Your task to perform on an android device: Set a goal of 1 week to finish the learning
Image 0: 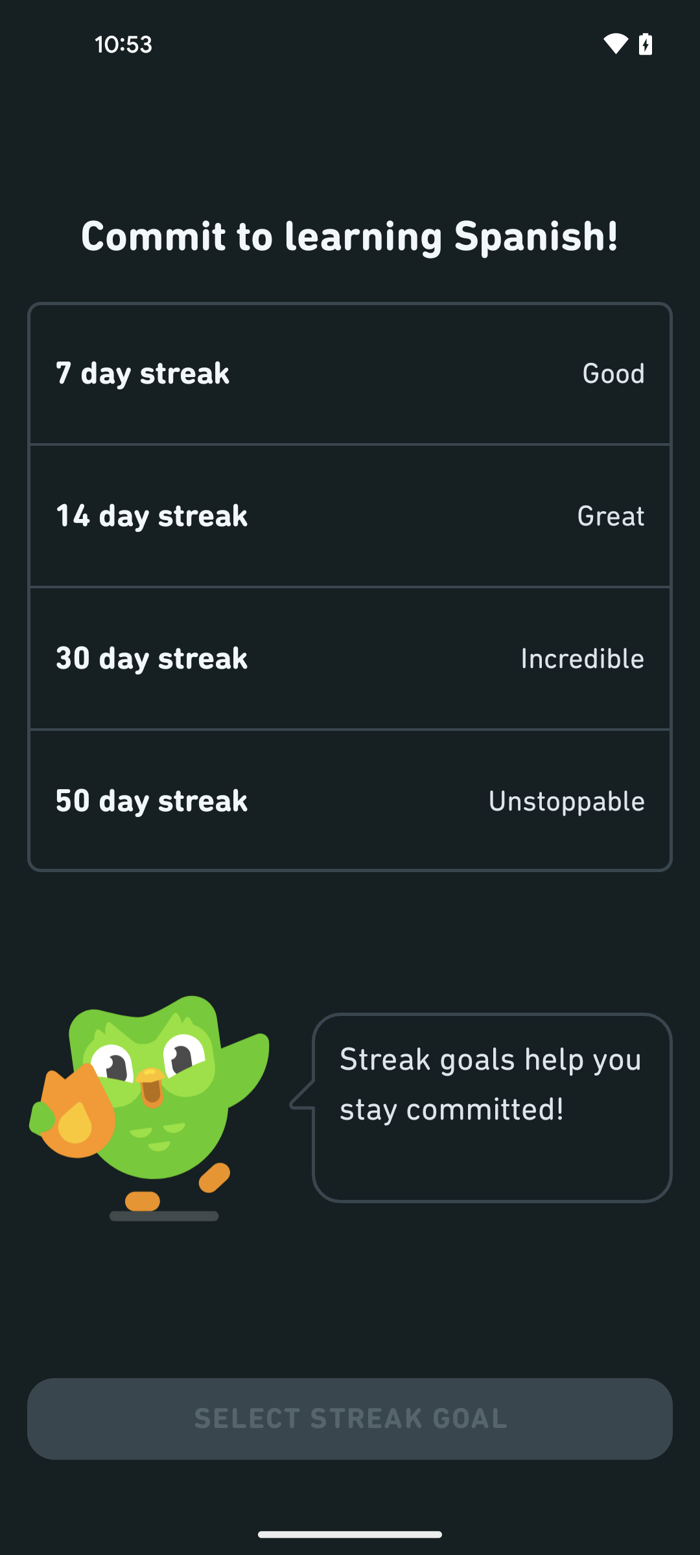
Tap on the 7 day streak
Step 0: click (350, 373)
Image 1: 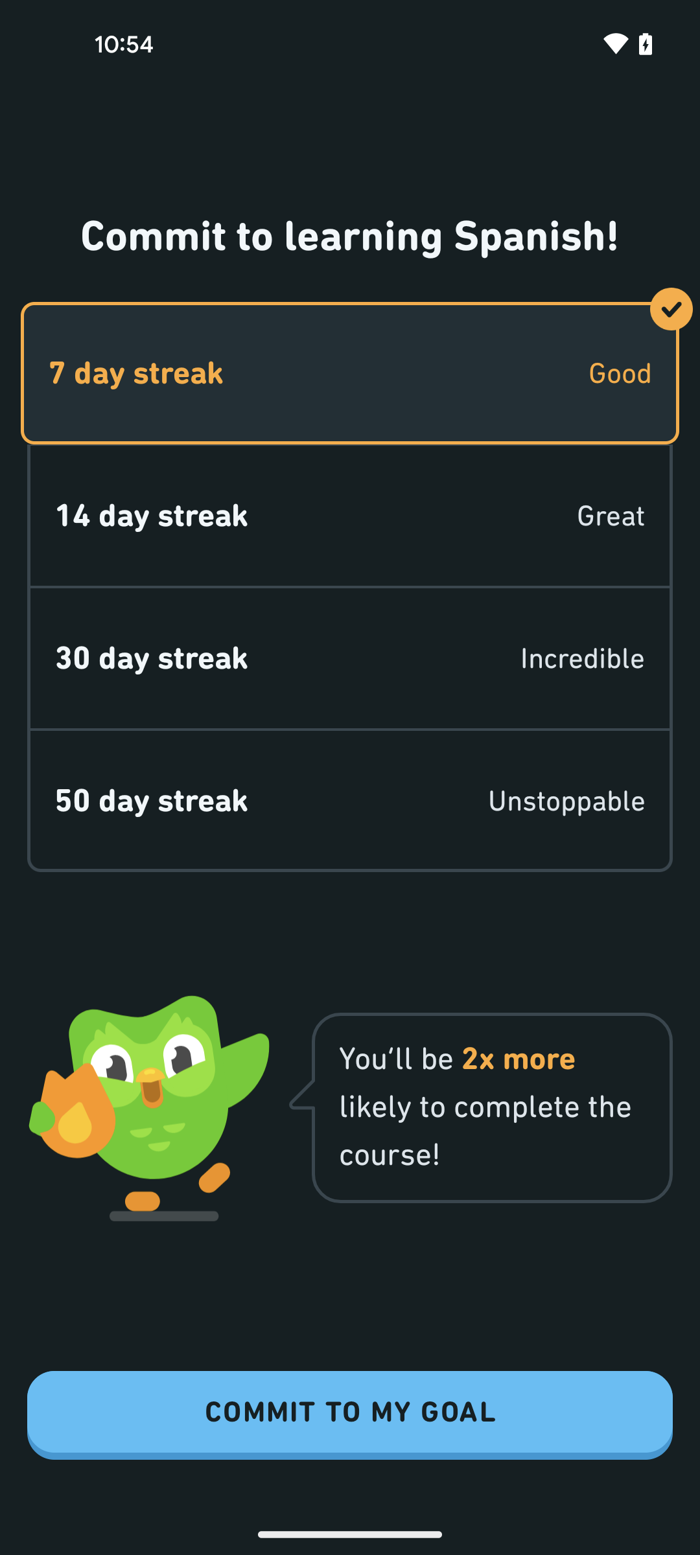
Tap on the commit to my goal button
Step 1: click (350, 1415)
Image 2: 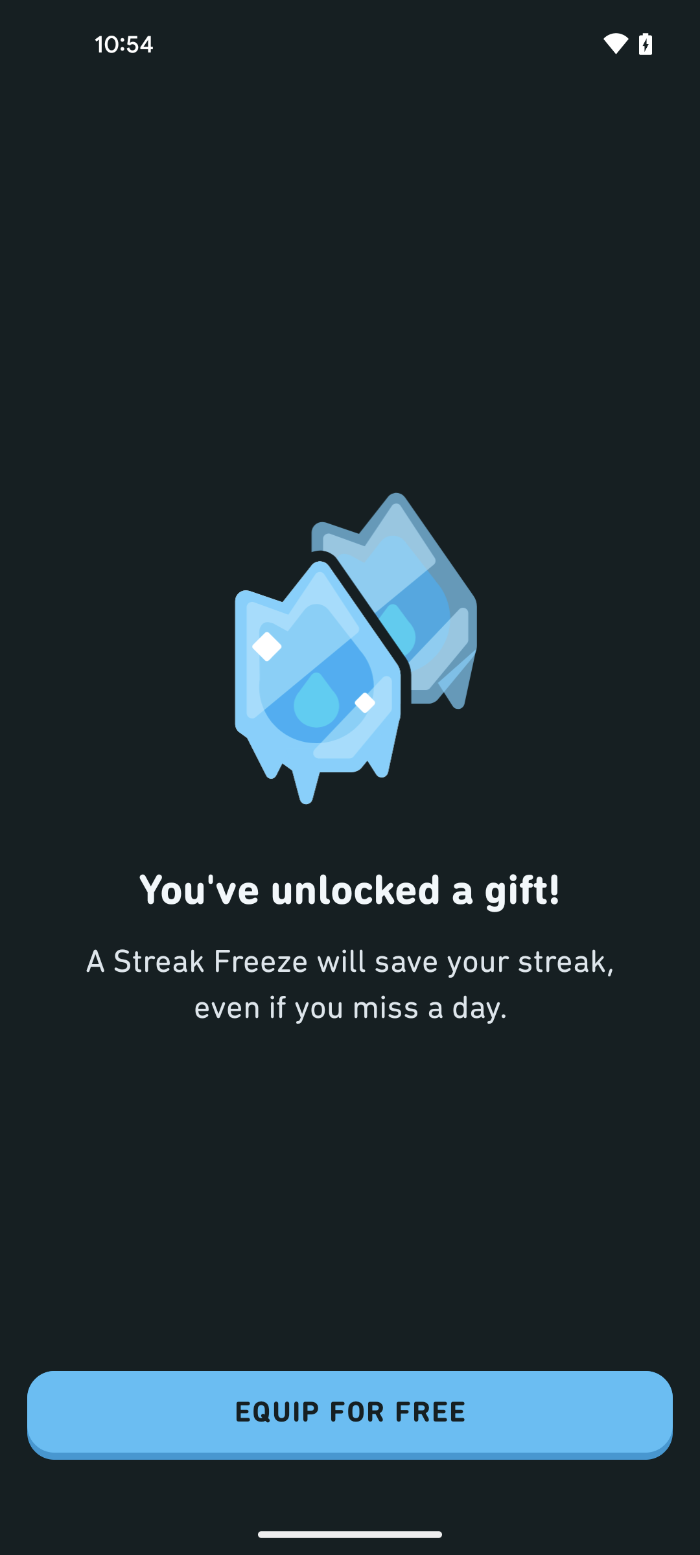
Tap on the equip for free button
Step 2: click (350, 1415)
Image 3: 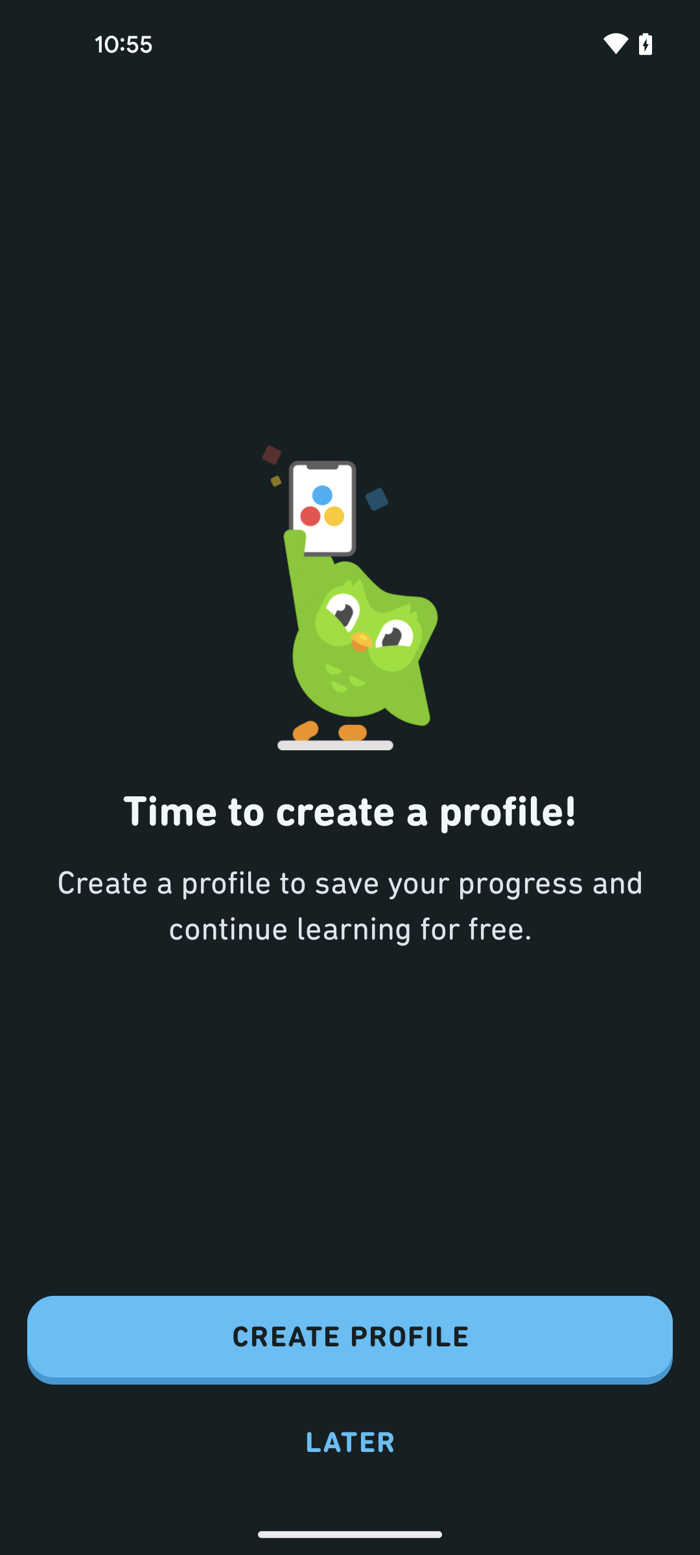
Tap on the later button
Step 3: click (350, 1442)
Image 4: 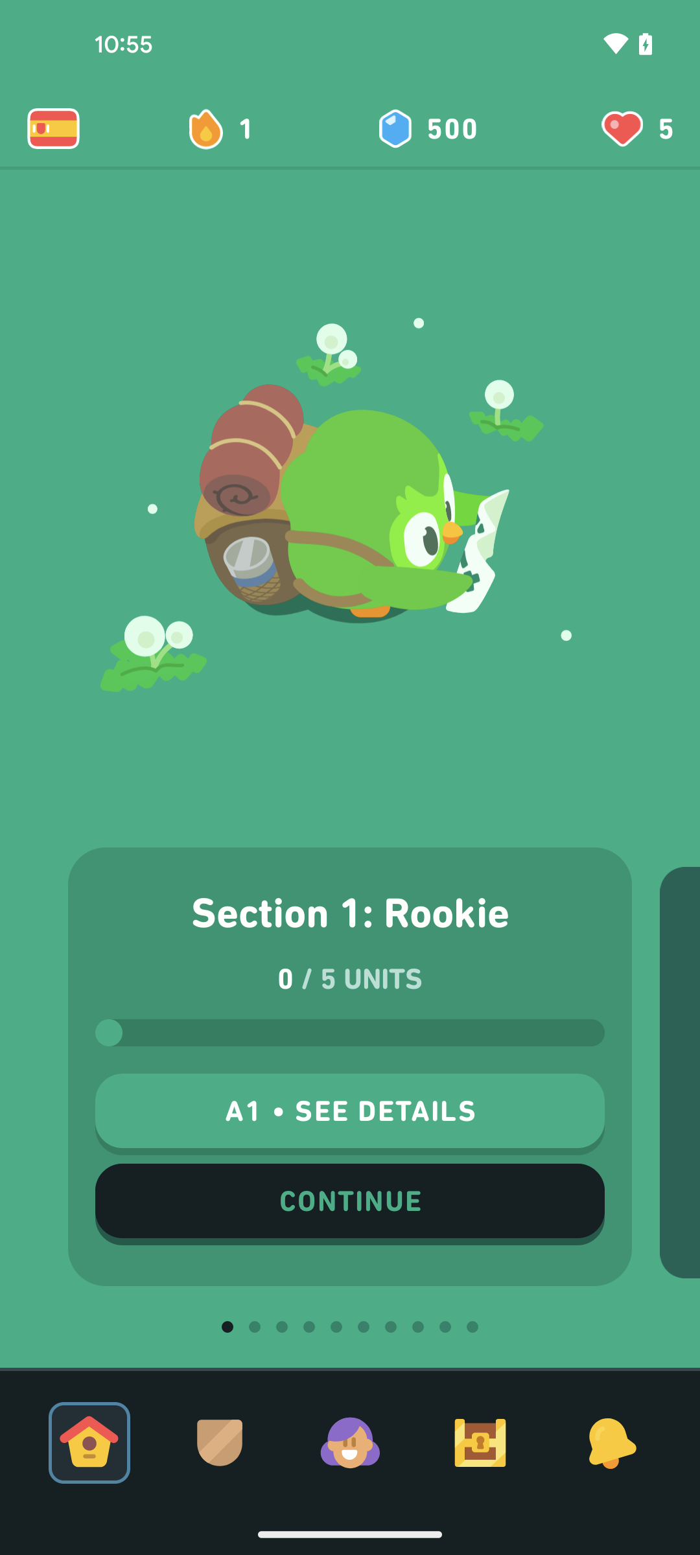
Tap on the day 1 streak icon
Step 4: click (229, 129)
Image 5: 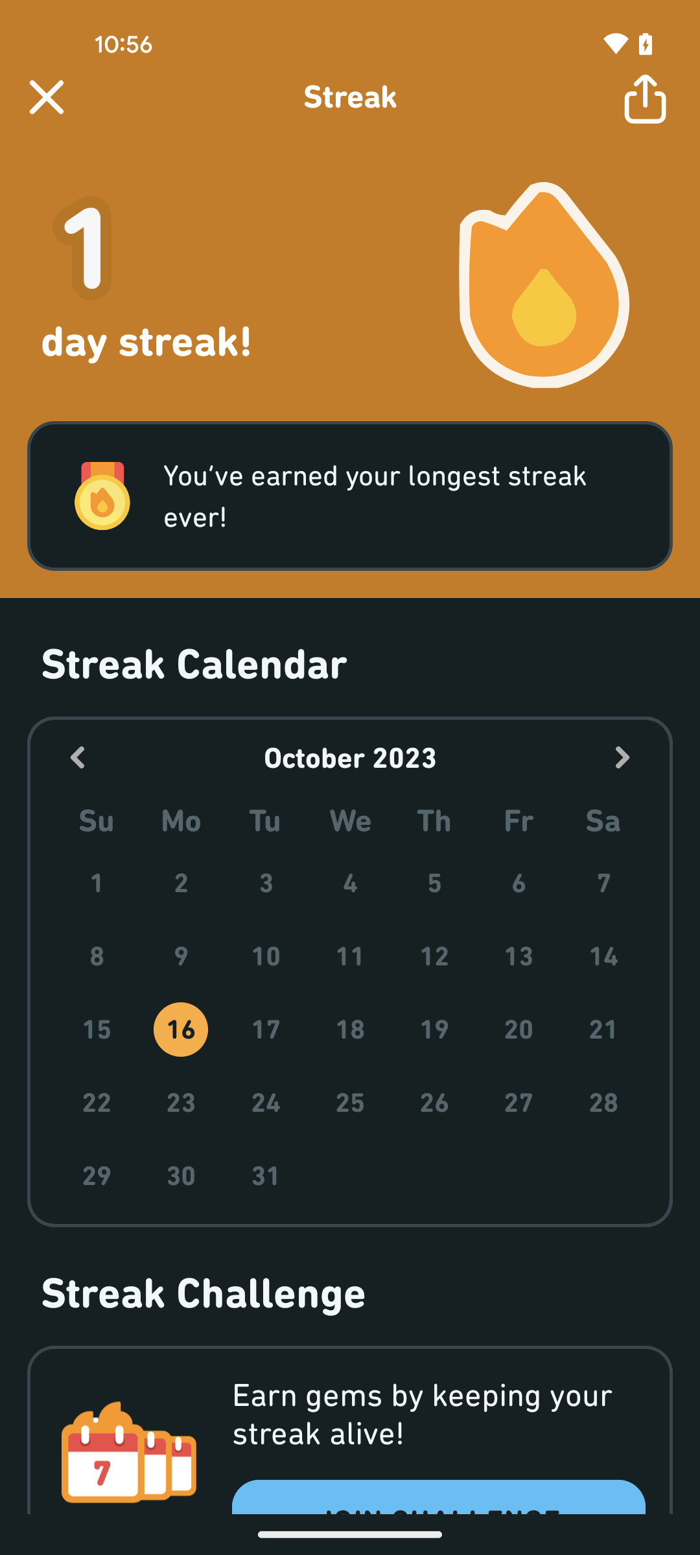
Swipe up to view join challenge 
Step 5: scroll down
Image 6: 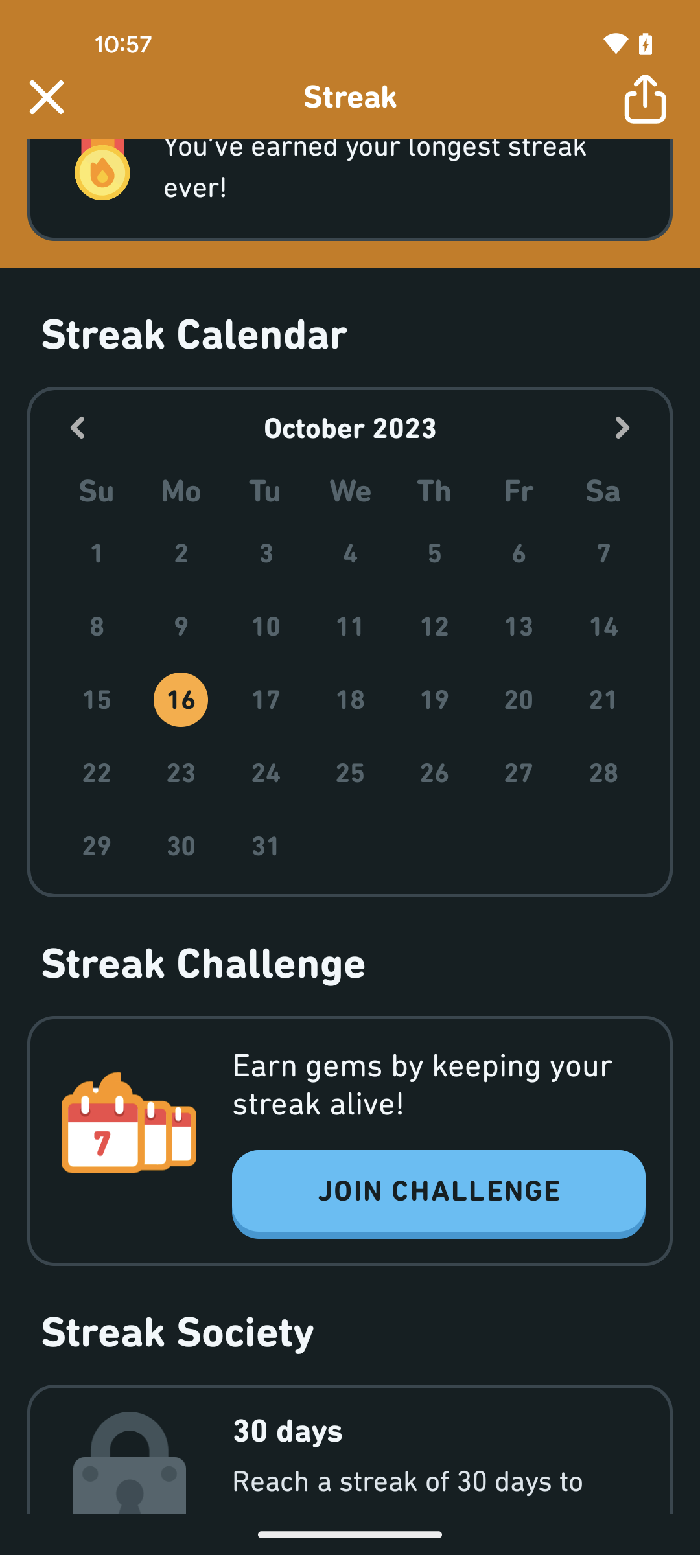
Tap on the join challenge button
Step 6: click (438, 1194)
Image 7: 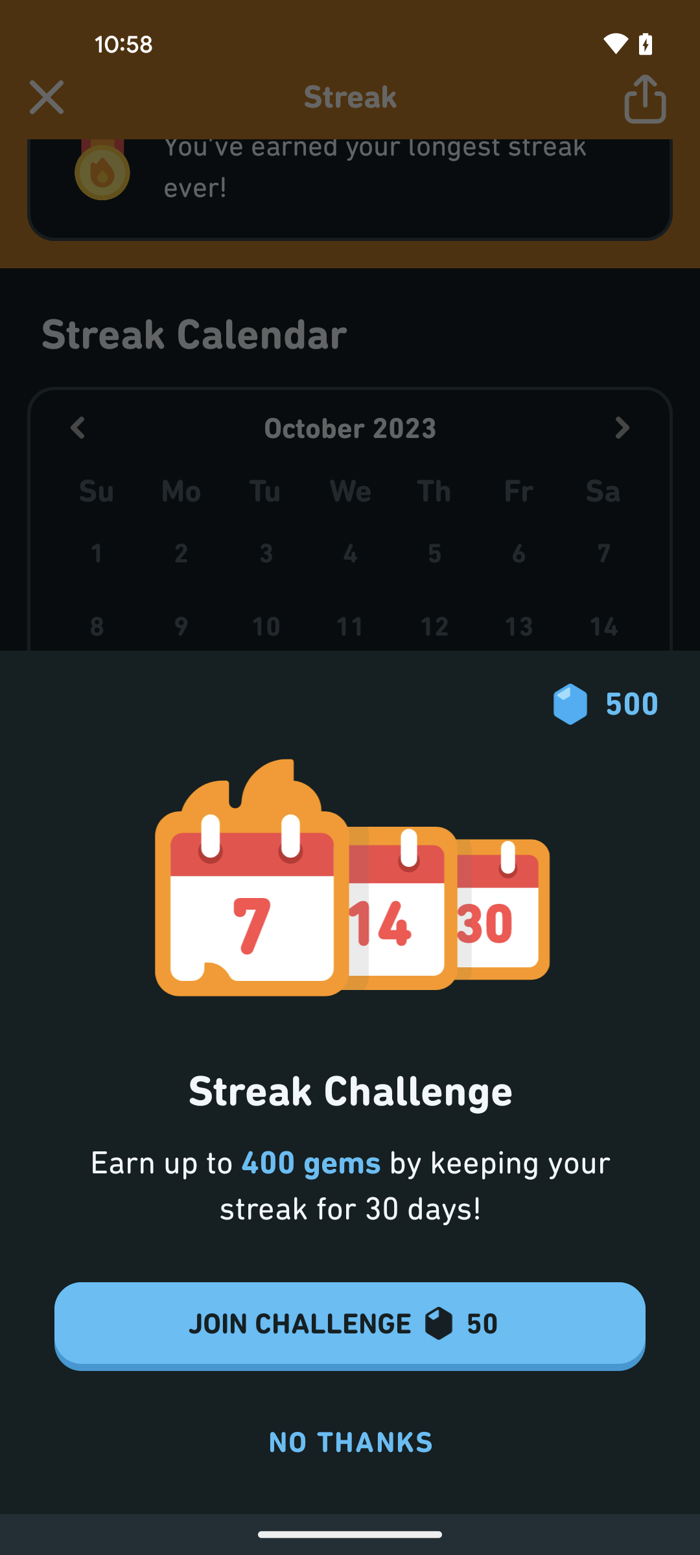
Tap again join challenge star 50 button
Step 7: click (299, 1323)